Your task to perform on an android device: I want to learn Hindi Vocabulary.
Image 0: 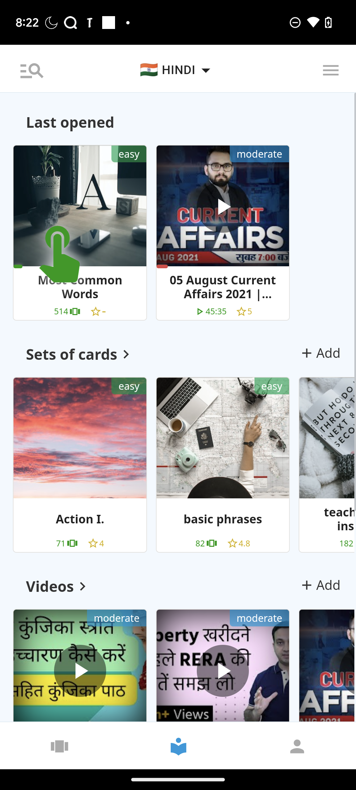
Click on the Most Common Words option.
Step 0: click (80, 232)
Image 2: 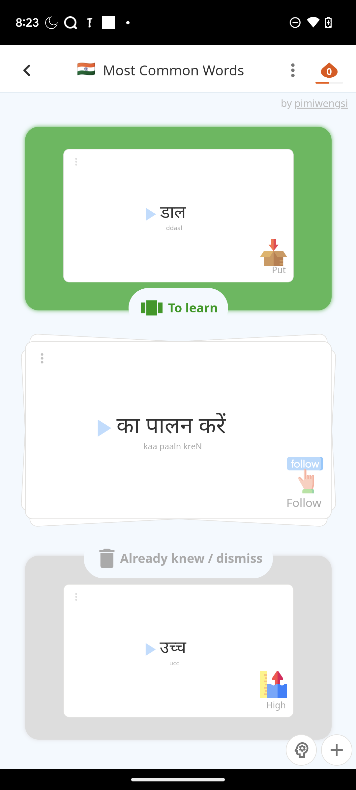
Swipe down on the upper word.
Step 2: scroll up